Your task to perform on an android device: I want to respond to Quentin's email via the Gmail app by writing, "Ok, see you then."
Image 0: 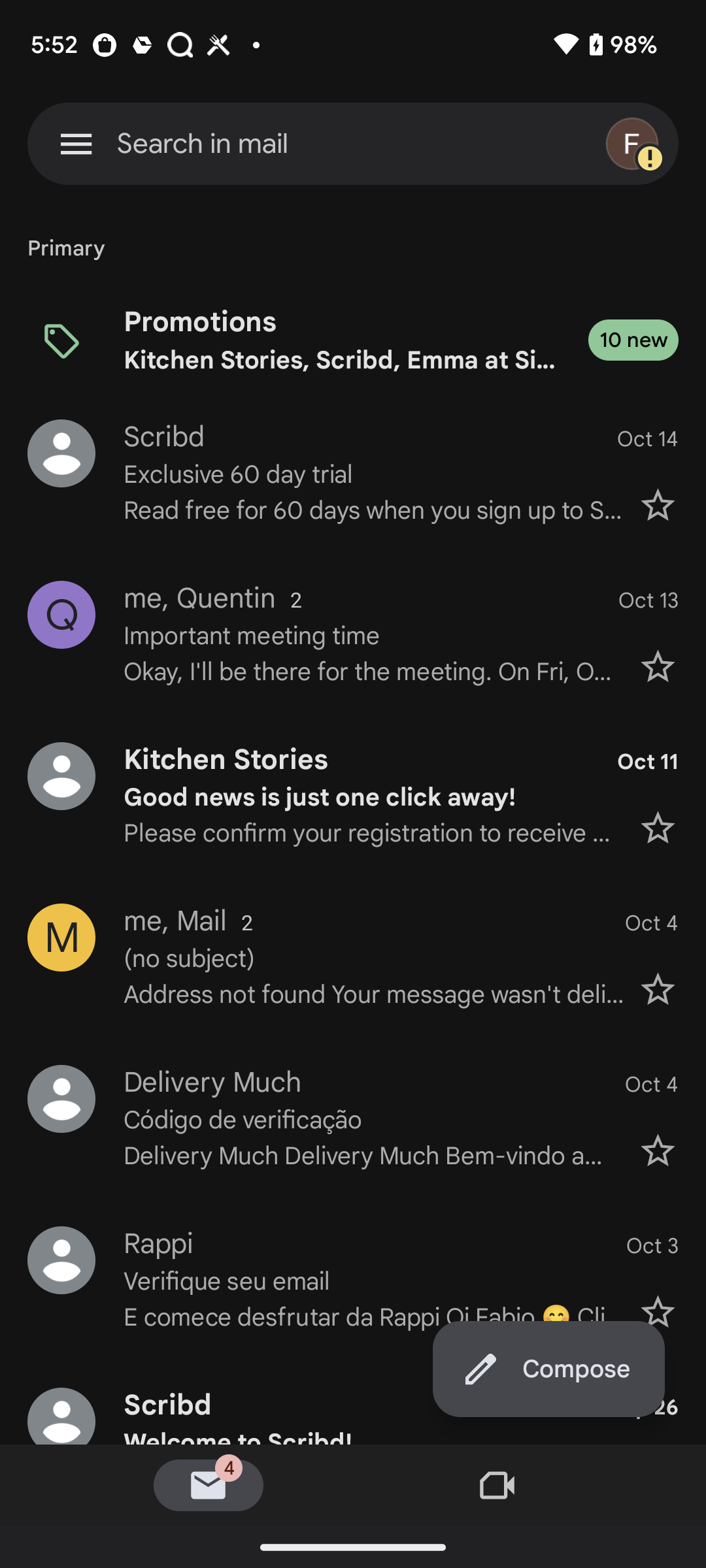
open the email of Quentin
Step 0: click (353, 634)
Image 1: 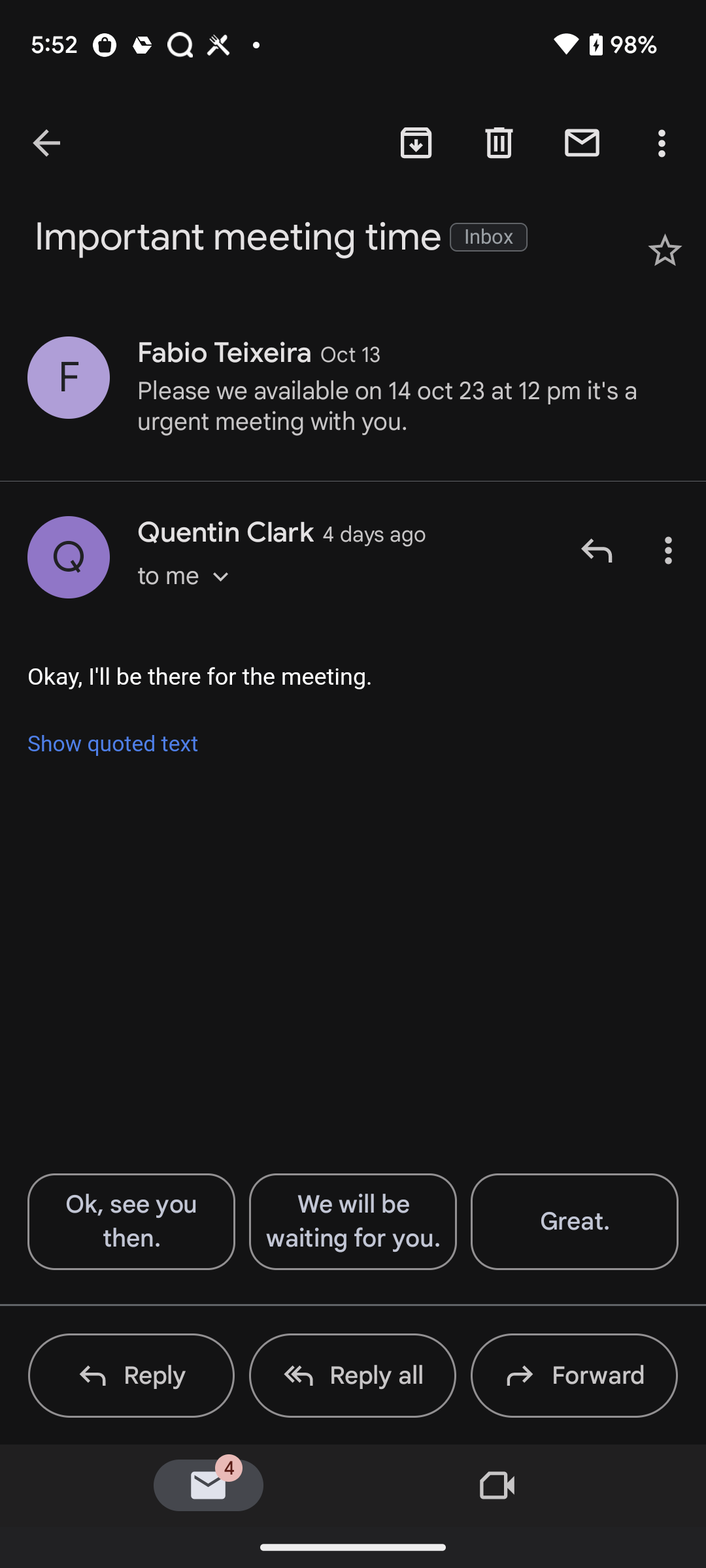
Click on the option Ok, see you then 
Step 1: click (131, 1222)
Image 2: 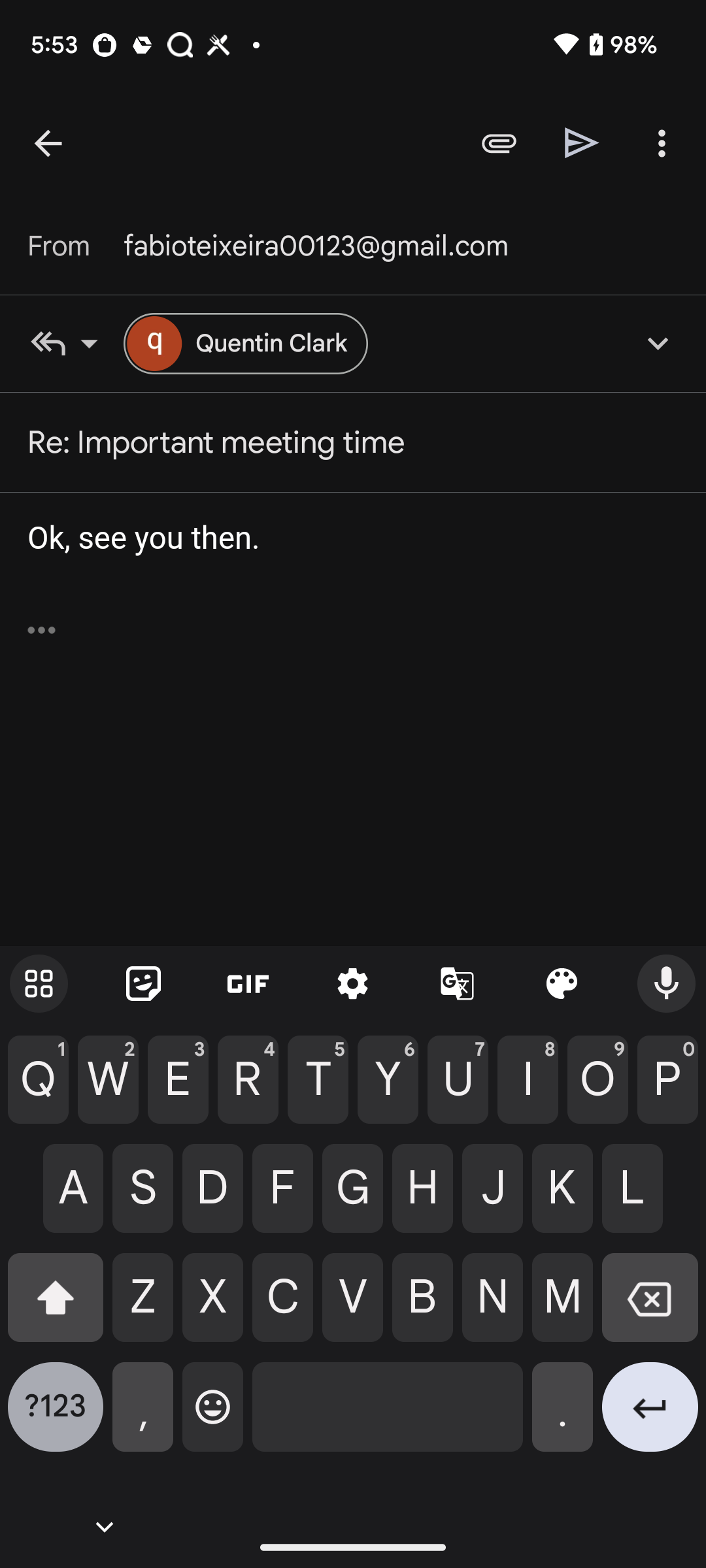
Click on send icon at the top right corner of the screen
Step 2: click (582, 142)